Your task to perform on an android device: Mark the leave work at 5 p.m. task as completed on the to-do list app.
Image 0: 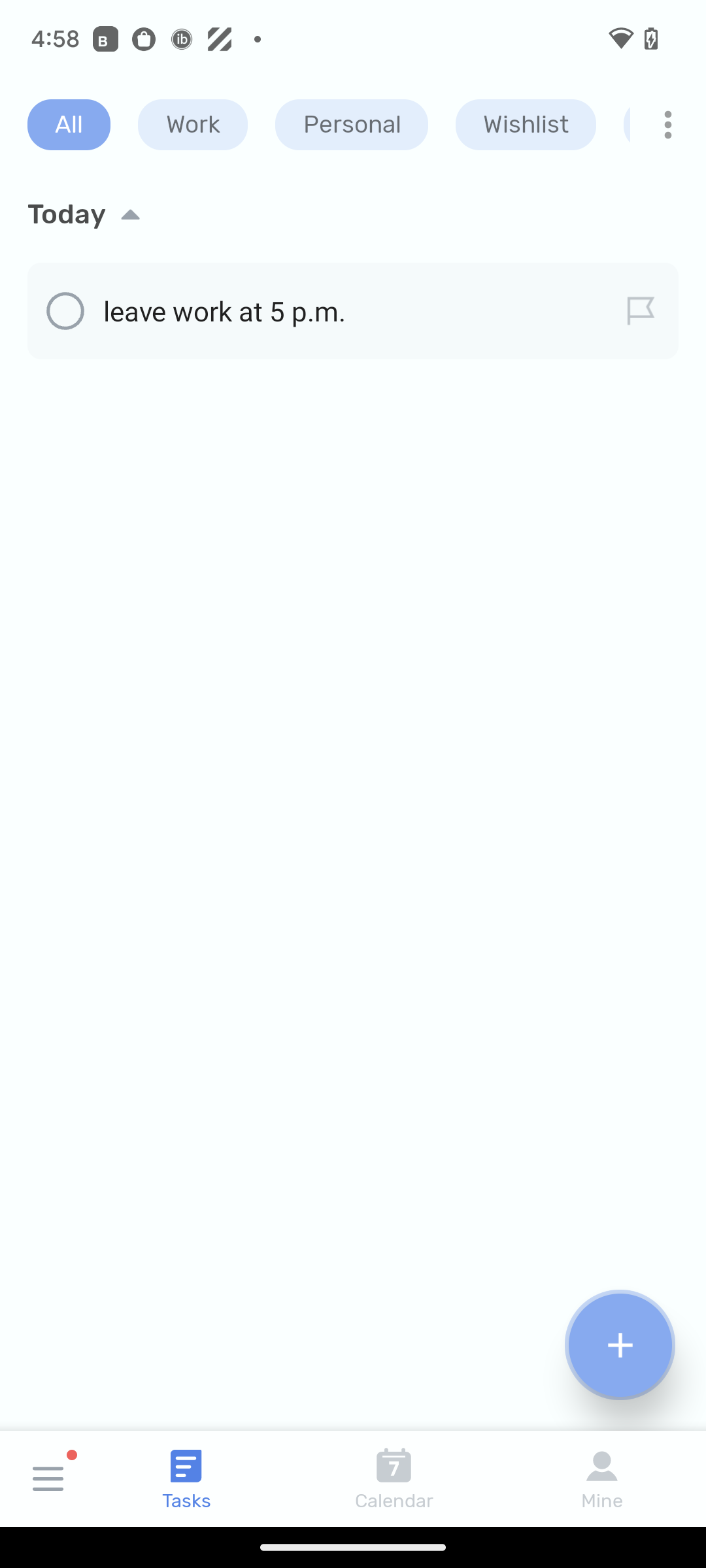
Click on circle icon at the top left of the screen.
Step 0: click (65, 319)